Your task to perform on an android device: Open the Play Books app and bookmark the current page.
Image 1: 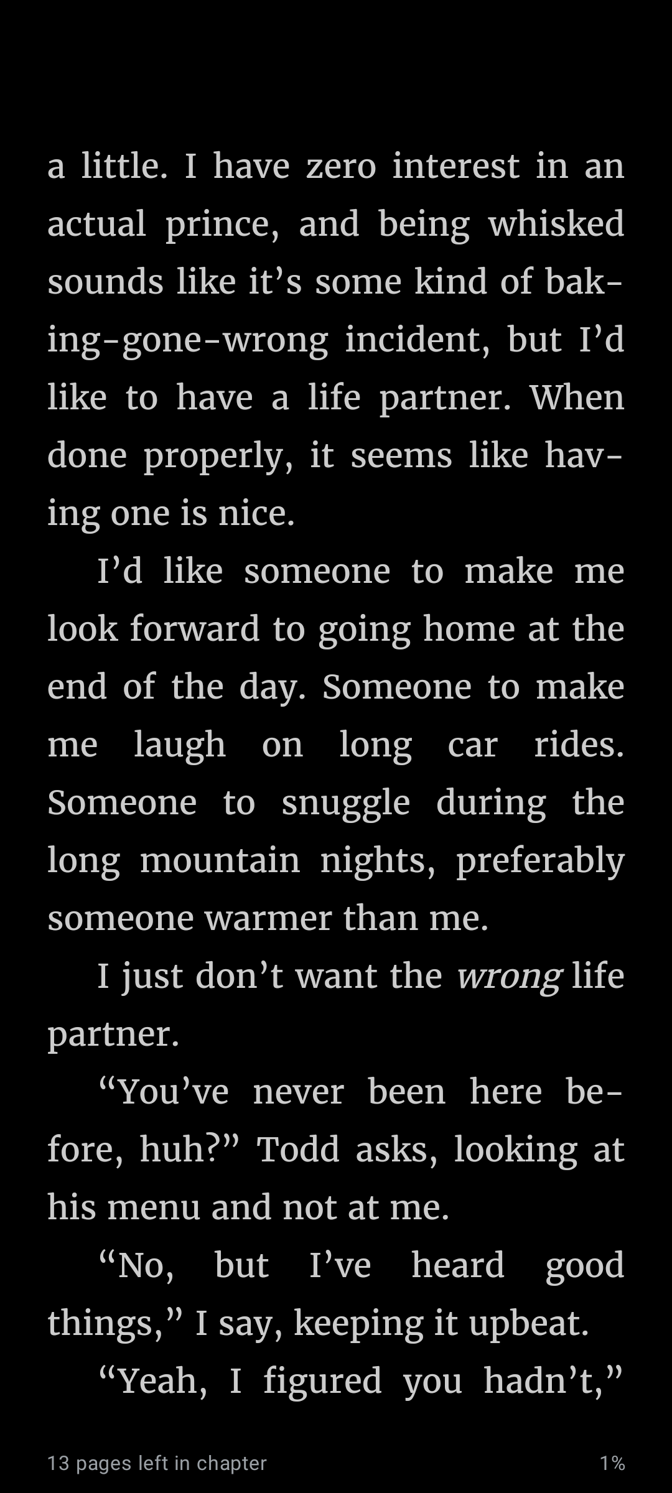
Click on the top of the screen
Step 1: click (335, 729)
Image 2: 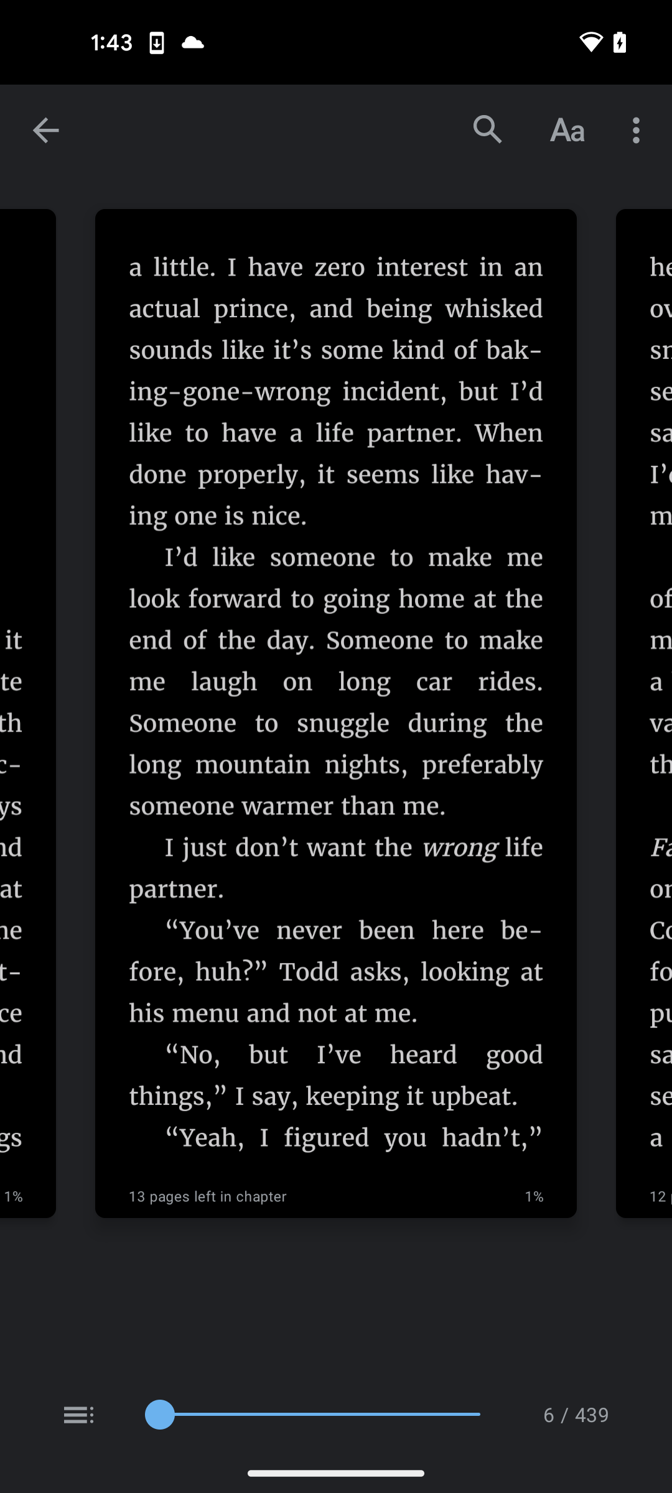
Click on the three dots icon at the top right corner of the screen
Step 2: click (639, 130)
Image 3: 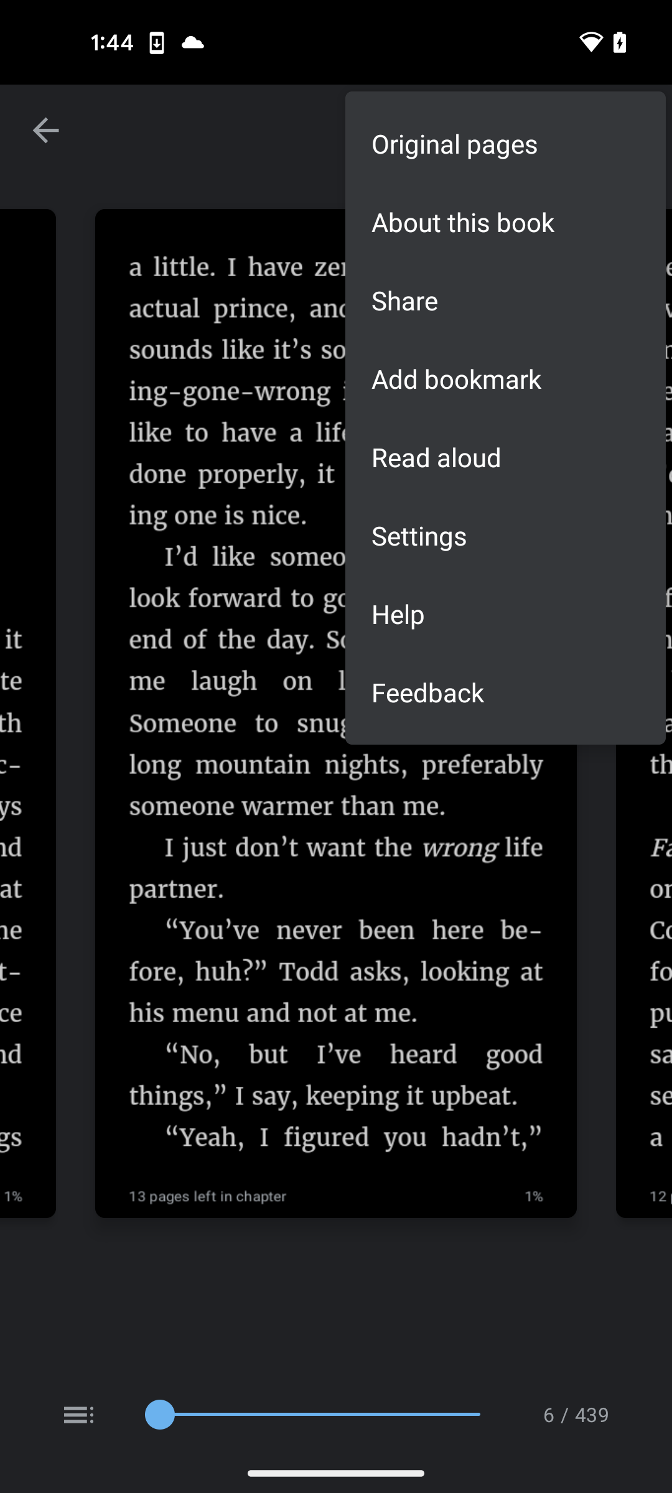
Click on Add bookmark option
Step 3: click (505, 378)